Your task to perform on an android device: In the weather today app go to the settings and  toggles on the notifications about current weather.
Image 0: 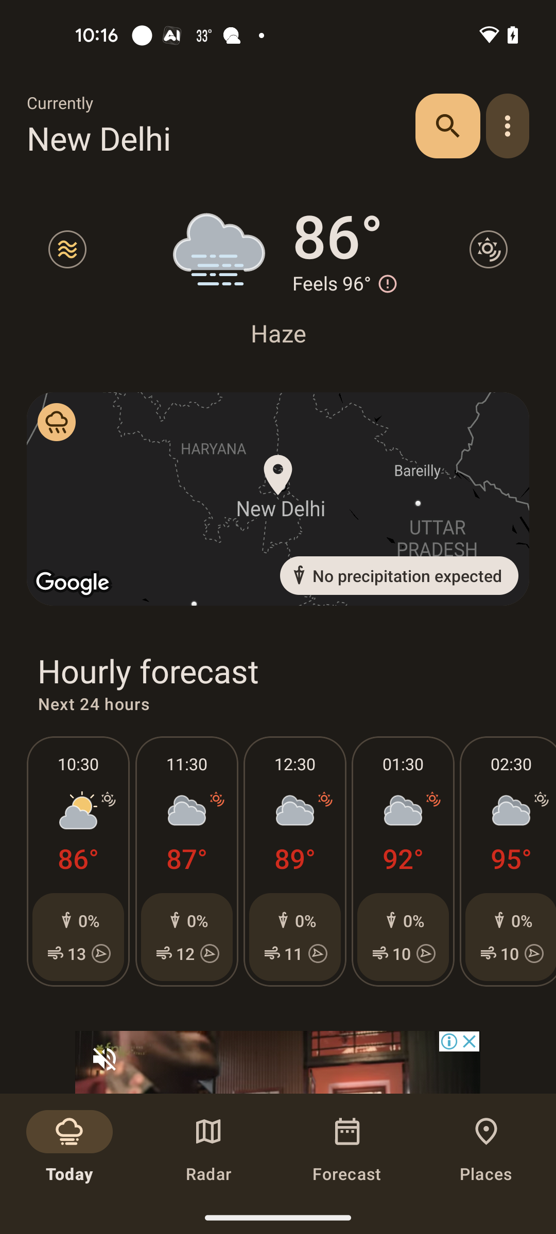
Click on the three vertical dots at the right side of the screen.
Step 0: click (508, 125)
Image 1: 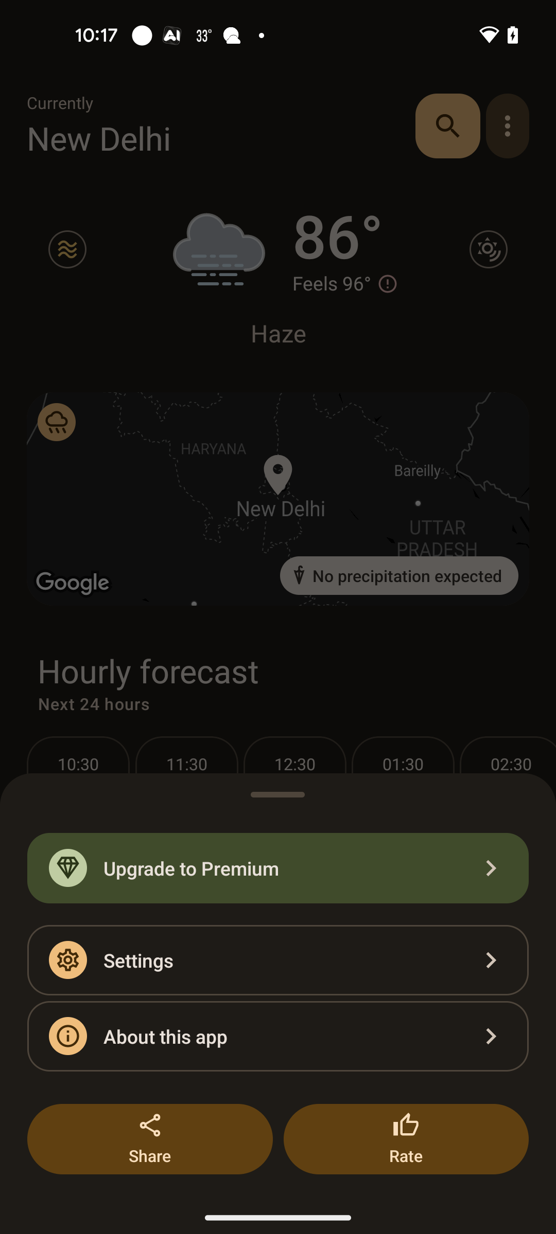
Click on the settings button.
Step 1: click (305, 960)